Your task to perform on an android device: Open the MyTrip app, I am planning to create a Solo trip plan to Honolulu, Hawaii so I want to find flights from Detroit Departing on Jan. 29, 2024 To Arrive in Honolulu, Hawaii on Feb. 5, 2024 in Business class.
Image 0: 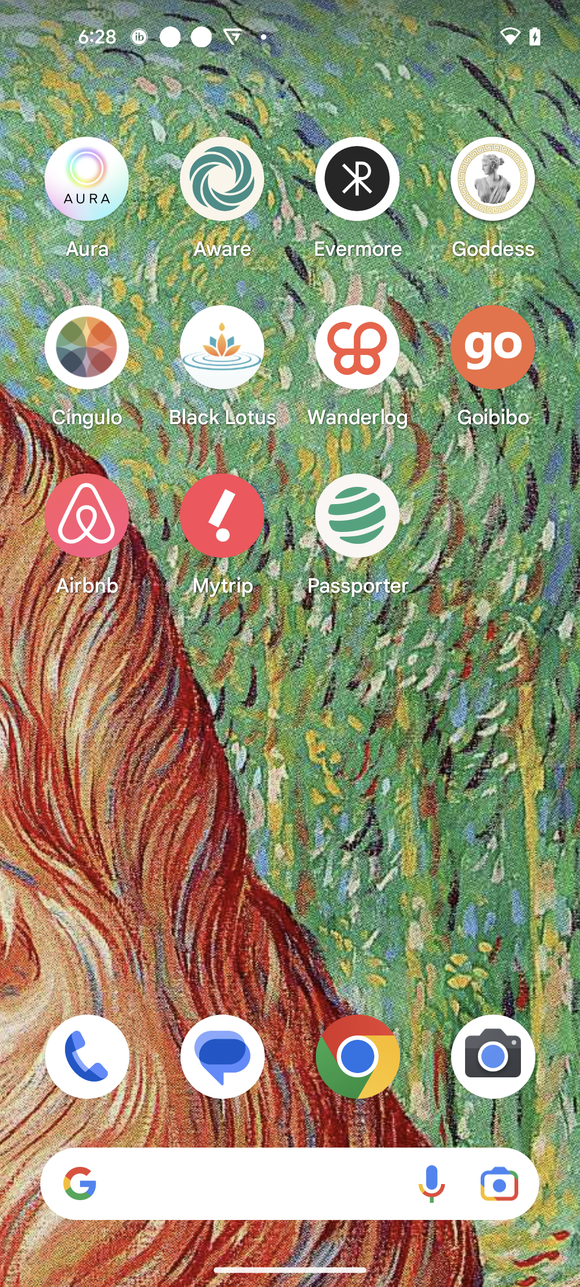
Open the MyTrip app
Step 0: open app "Mytrip"
Image 1: 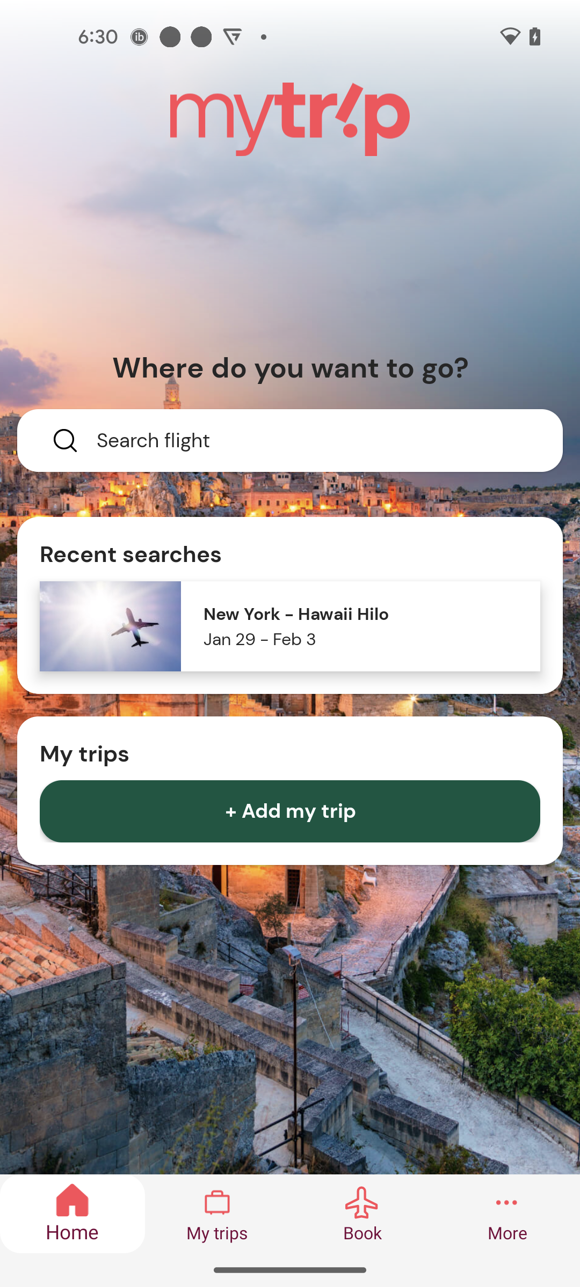
Go to the Book tab
Step 1: click (363, 1214)
Image 2: 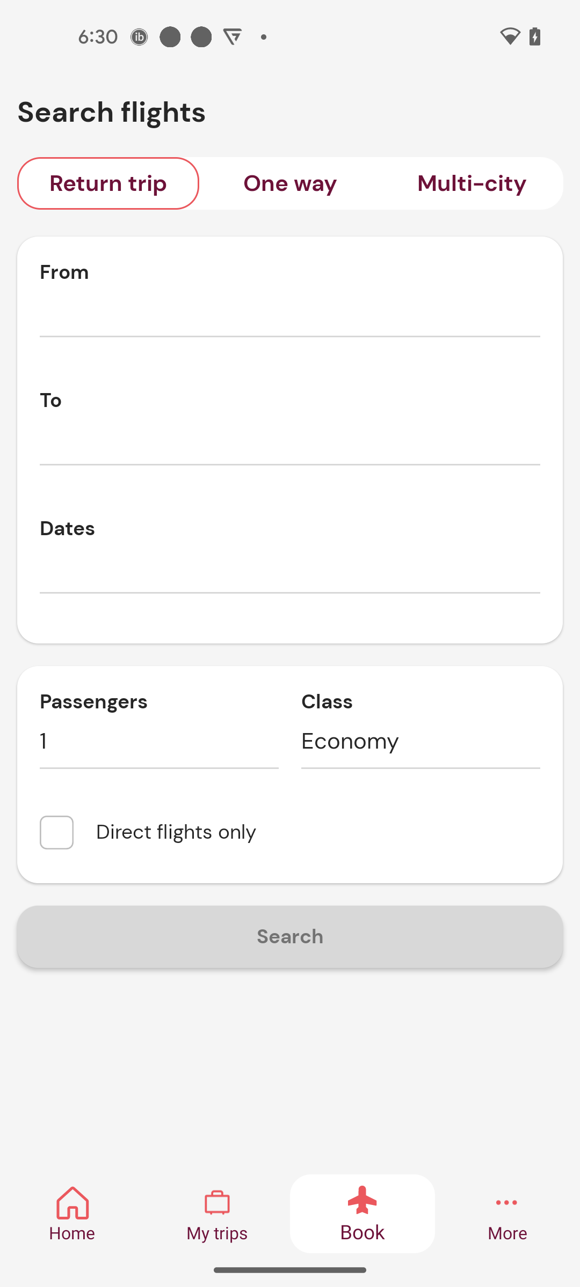
Click on the From text bar
Step 2: click (290, 310)
Image 3: 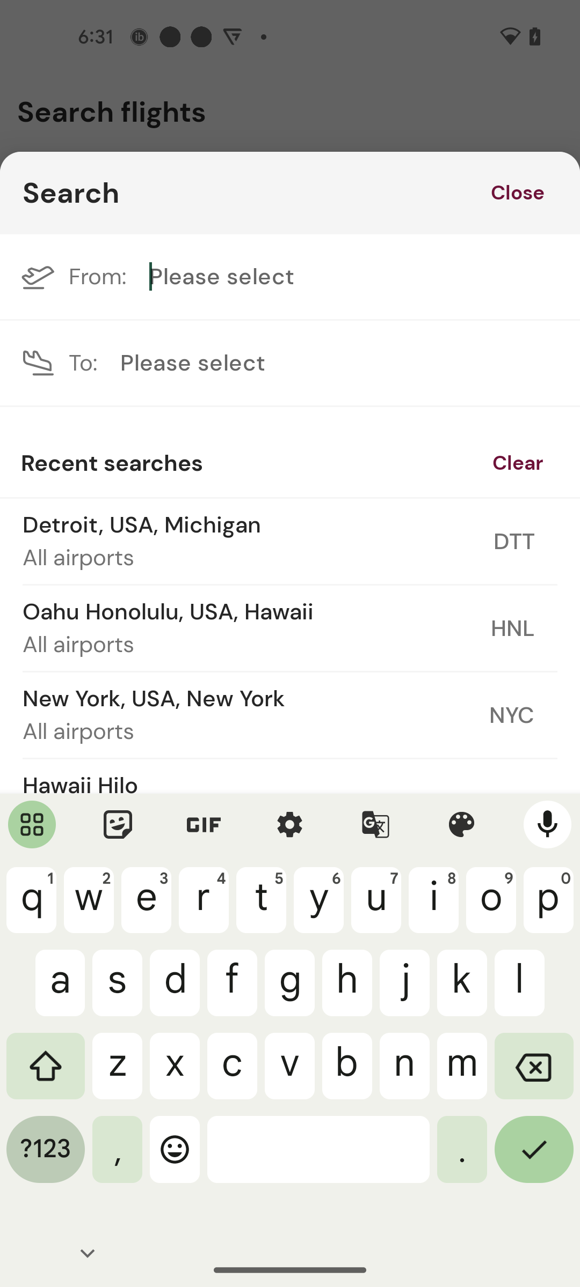
Search for Detroit
Step 3: type "Detroit"
Image 5: 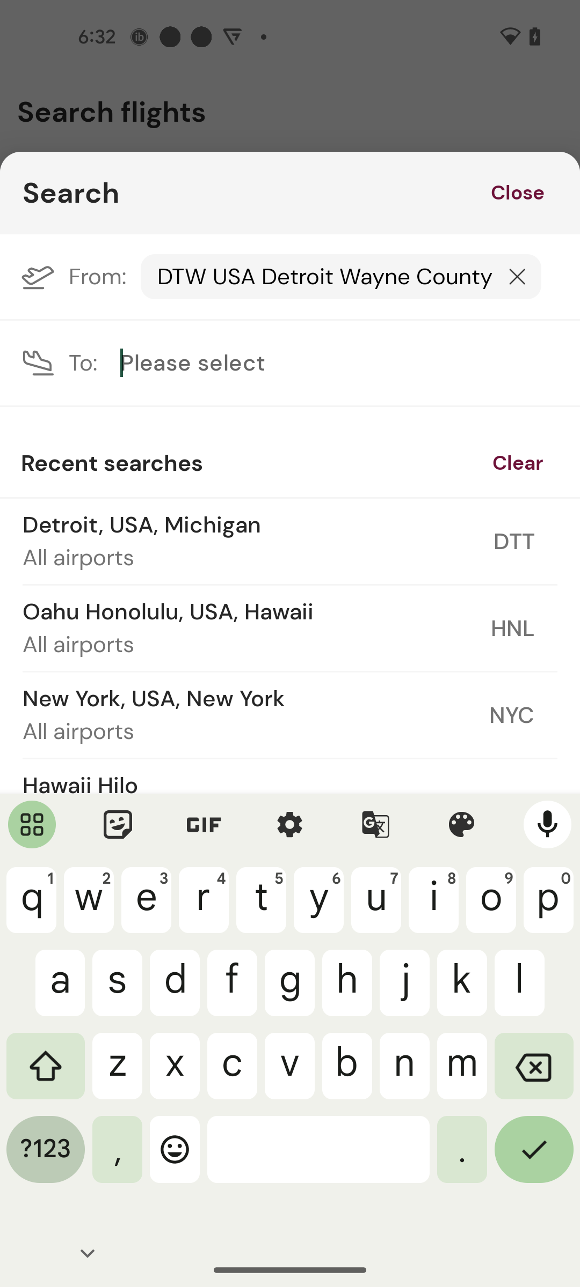
Search for Honolulu
Step 5: type "Honolulu"
Image 6: 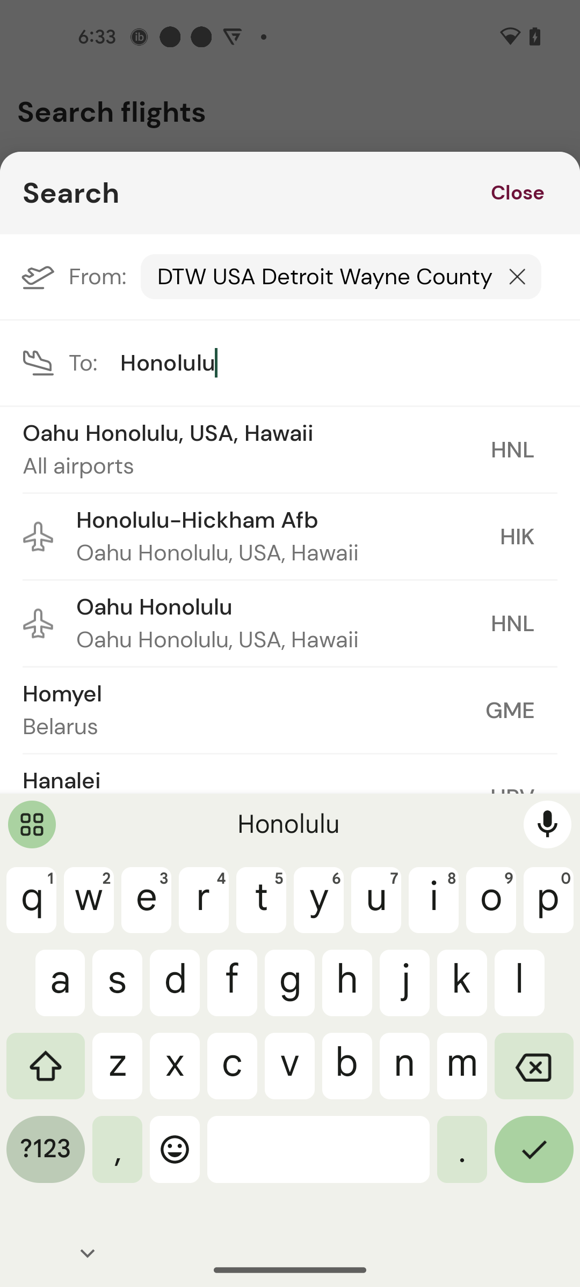
Click on the first search suggestion
Step 6: click (245, 433)
Image 7: 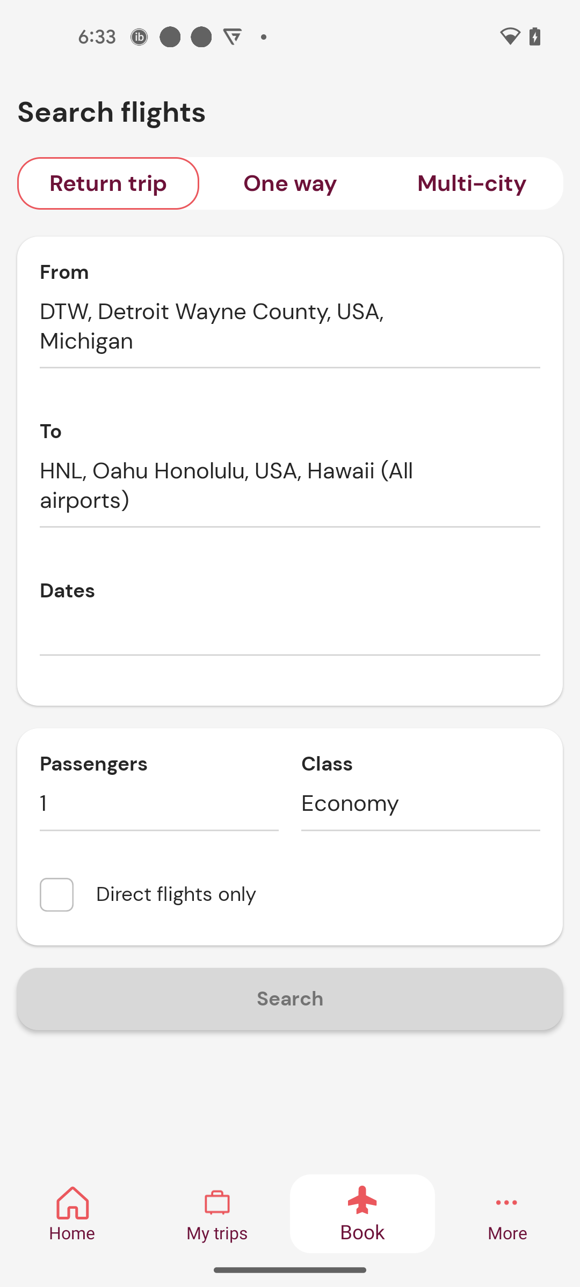
Click on the Date section
Step 7: click (290, 628)
Image 8: 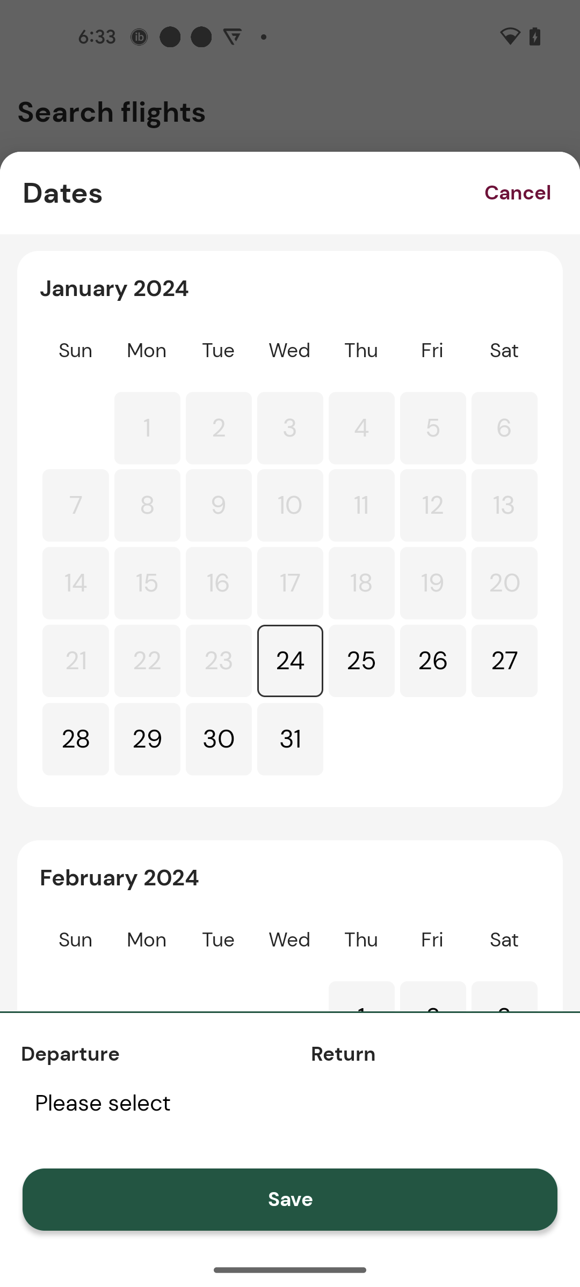
Select the Departure Date Jan. 29, 2024
Step 8: click (147, 739)
Image 9: 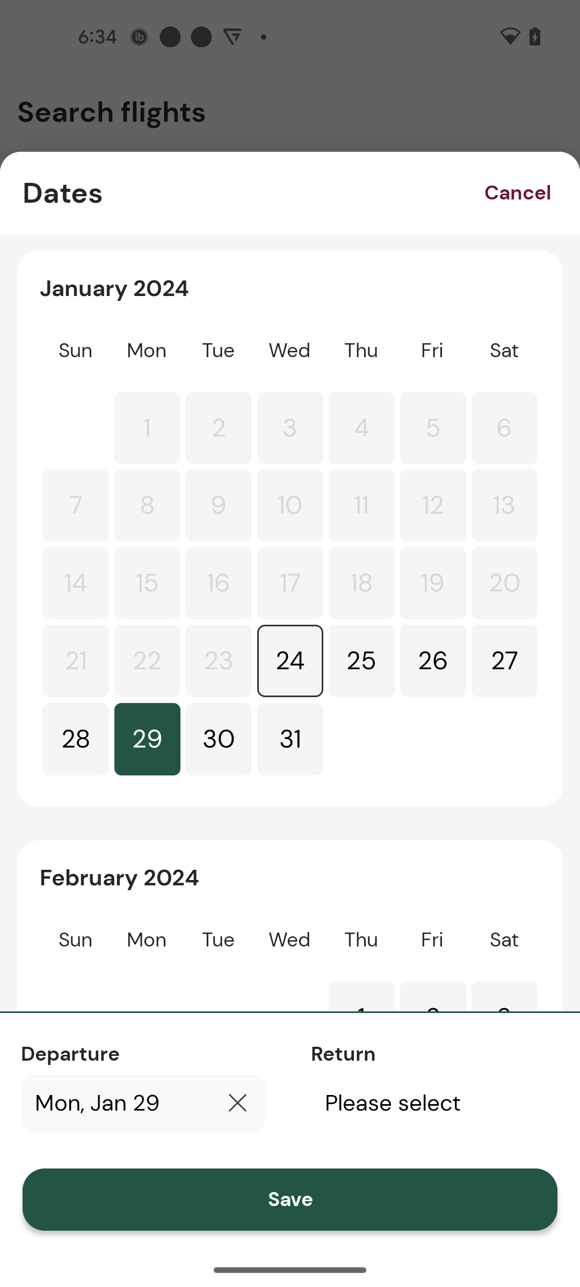
Swipe up
Step 9: scroll down
Image 10: 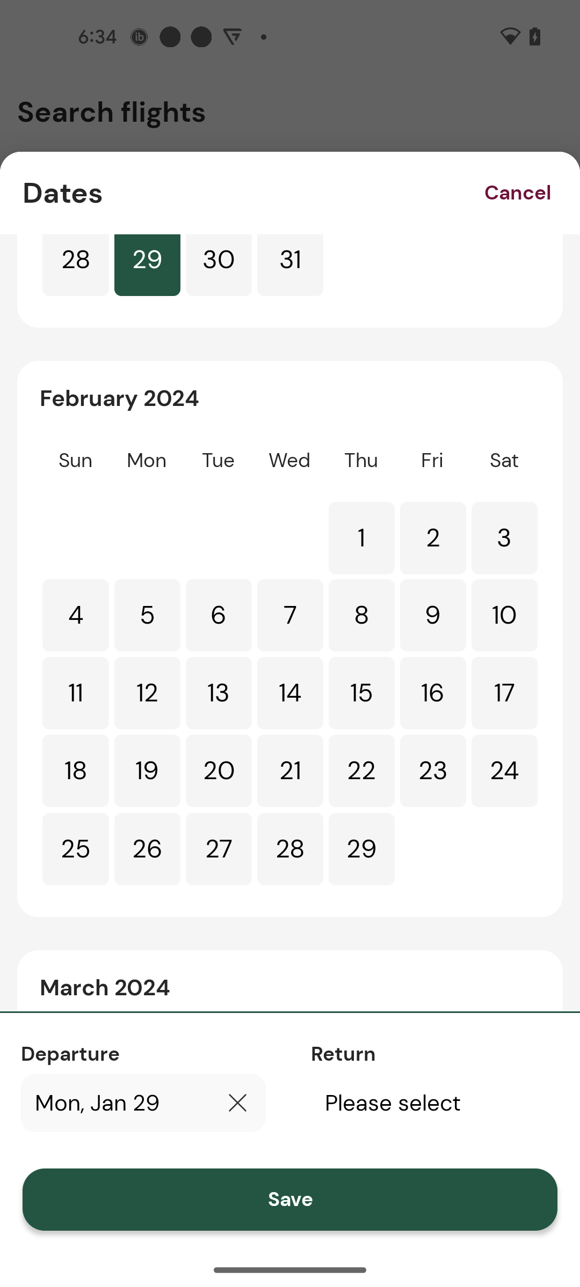
Select the Return Date Feb. 5, 2024
Step 10: click (140, 620)
Image 11: 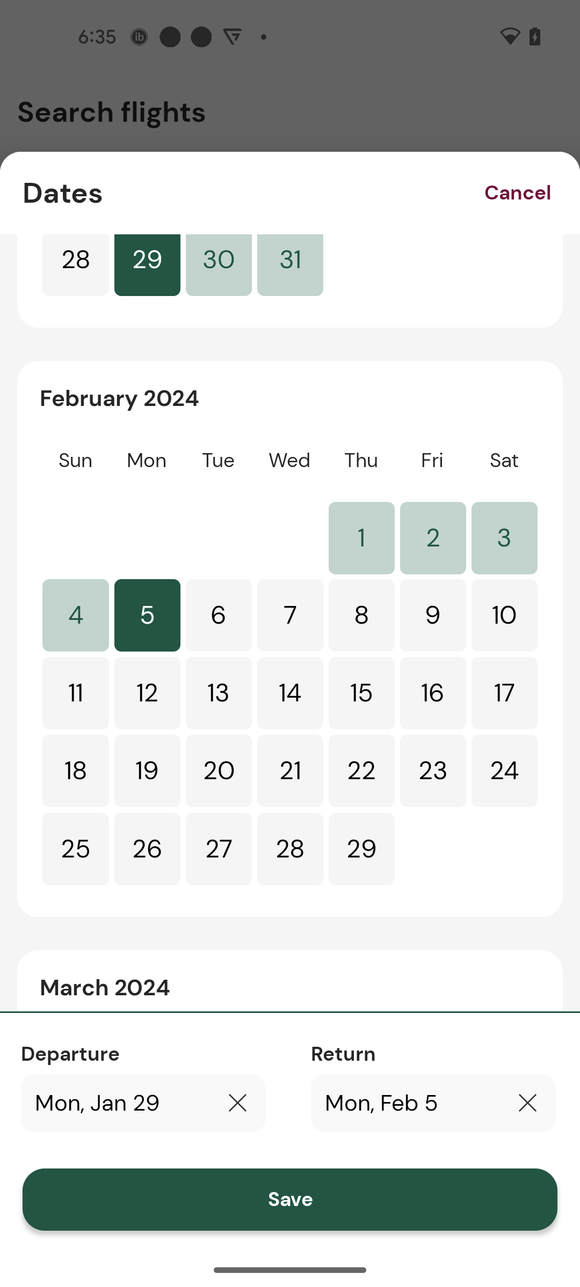
Click on the Save button
Step 11: click (290, 1200)
Image 12: 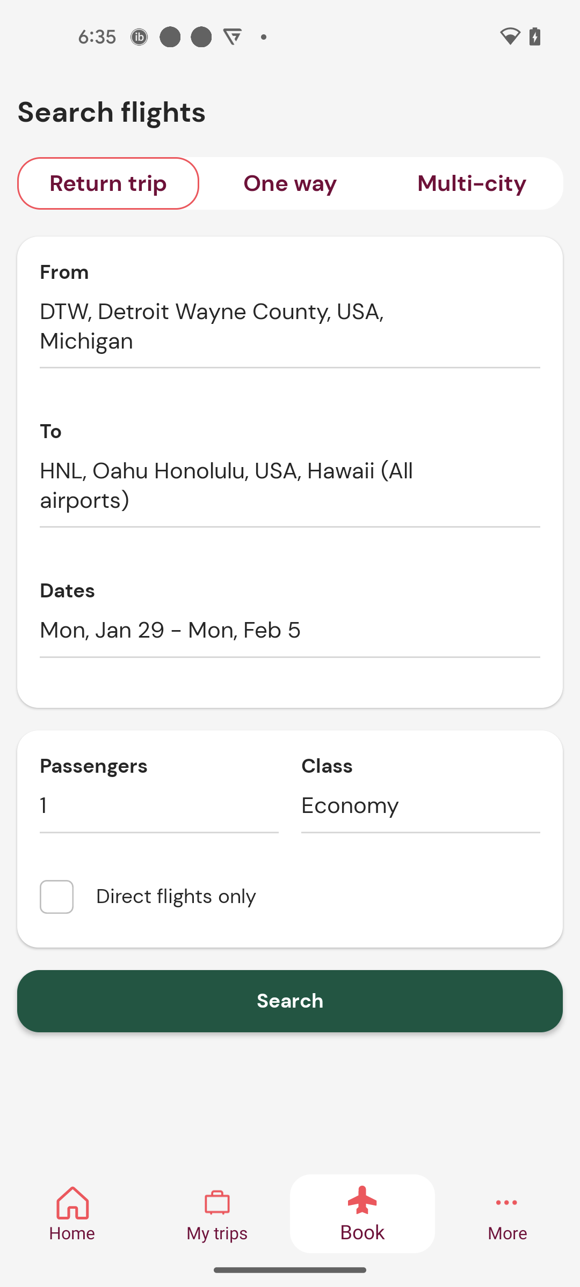
Click on the Class section
Step 12: click (421, 805)
Image 13: 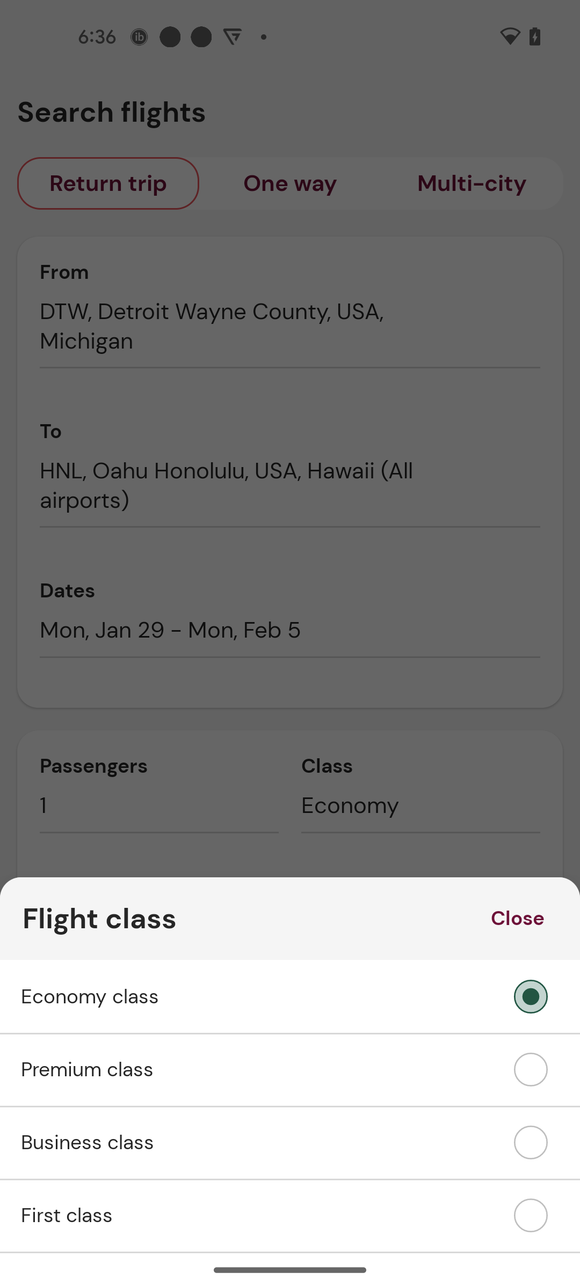
Select the Business class
Step 13: click (528, 1138)
Image 14: 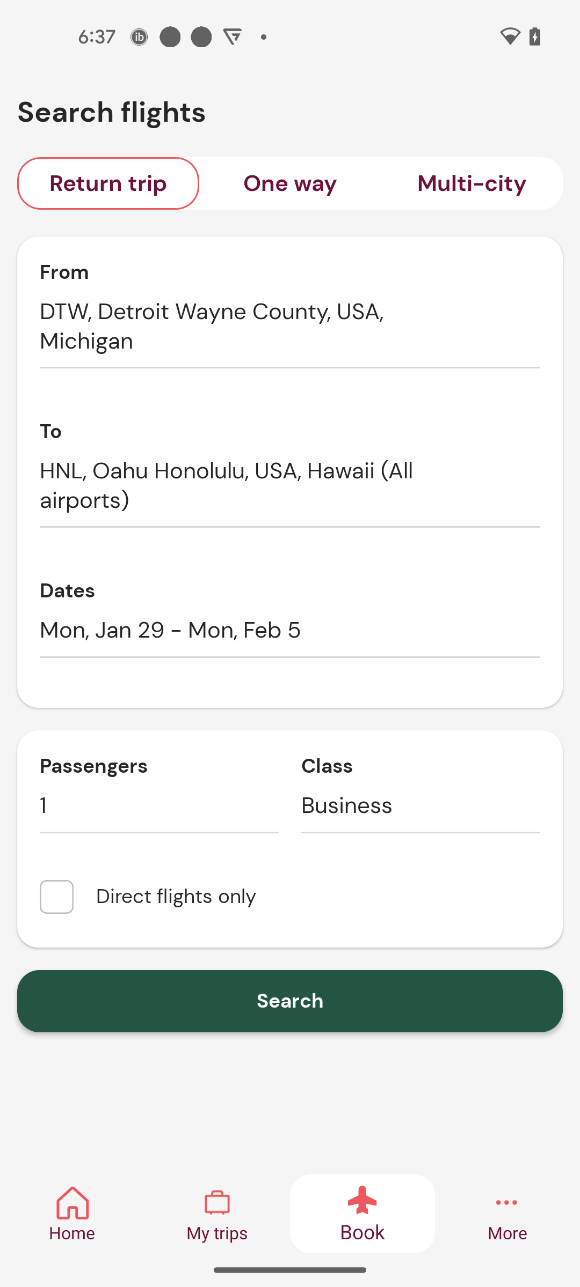
Click on the Search button
Step 14: click (289, 1001)
Image 15: 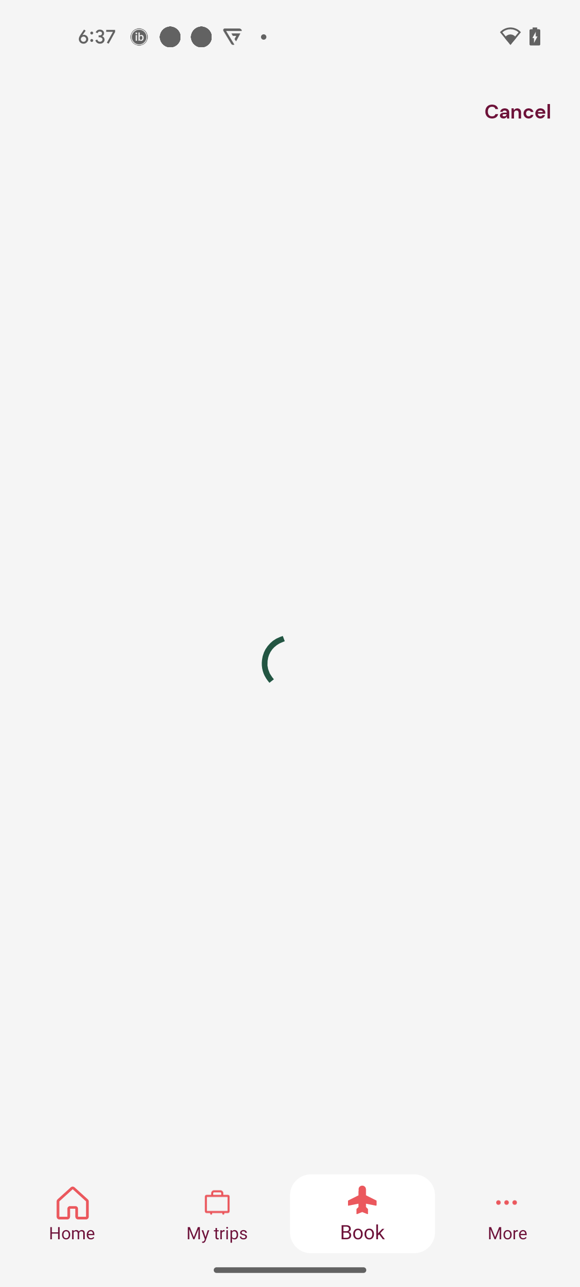
Click on the Search button
Step 15: wait